Your task to perform on an android device: As I hear from my friend that the watch is fantastic, I want to look for the most recent Apple watch on Amazon
Image 0: 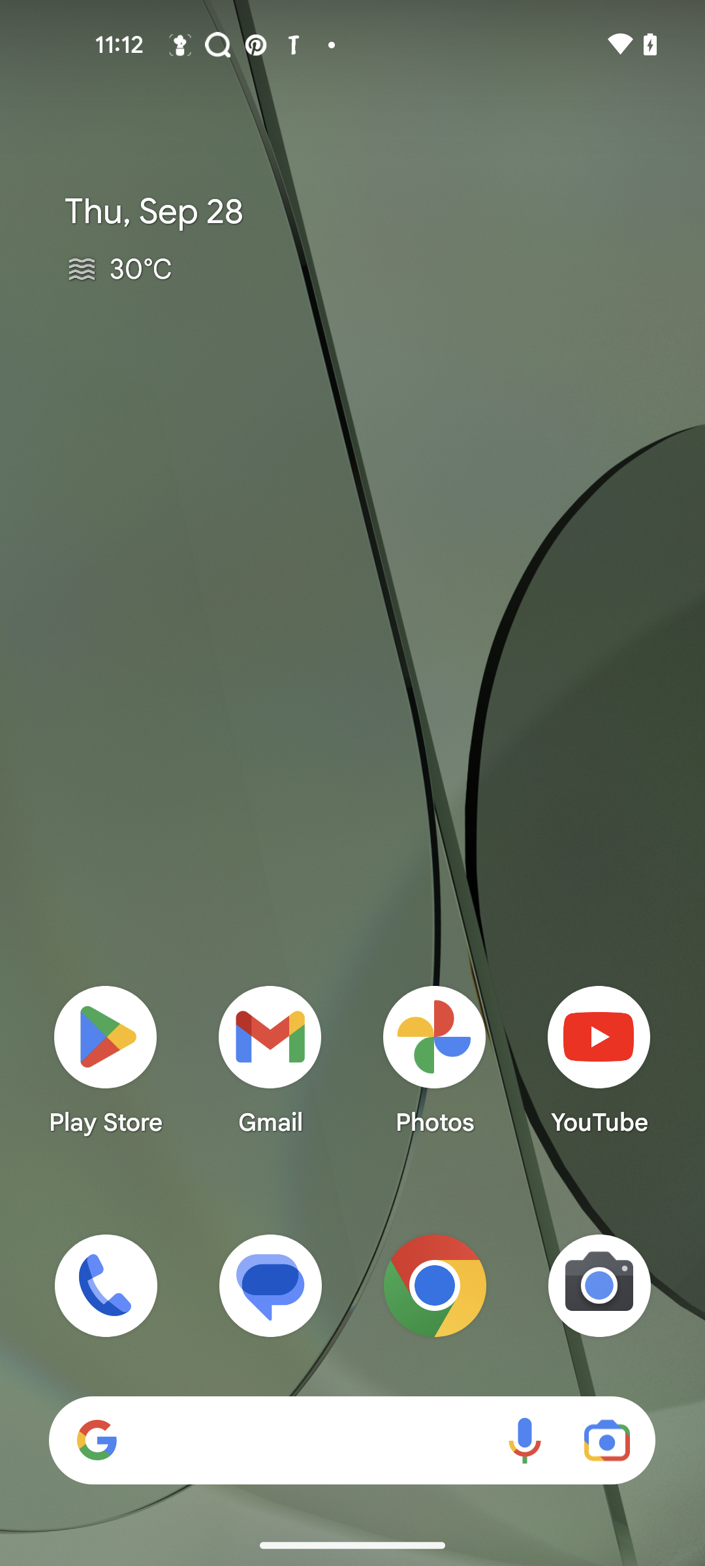
open the amazon app
Step 0: open app "Amazon"
Image 1: 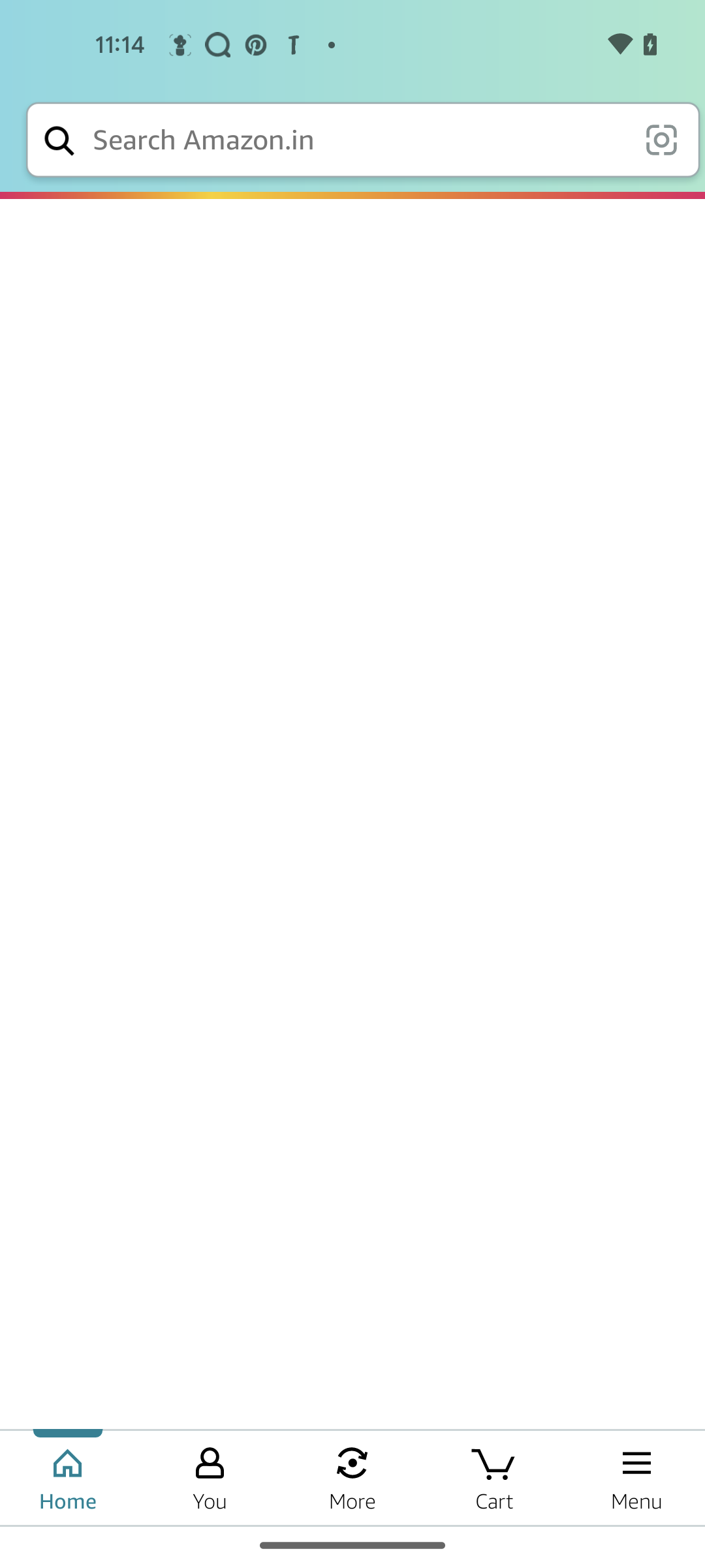
open the amazon app
Step 1: wait
Image 2: 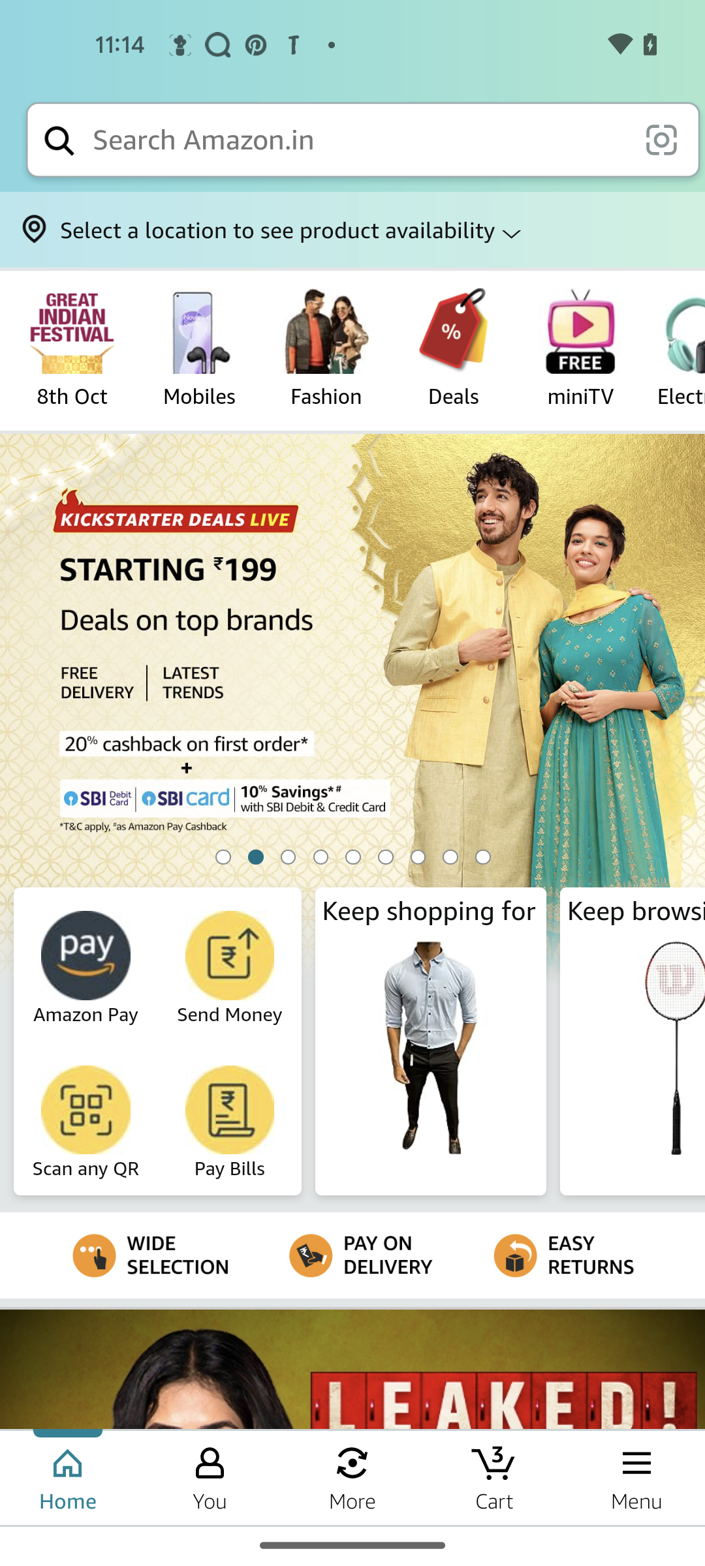
click on search bar
Step 2: click (358, 140)
Image 3: 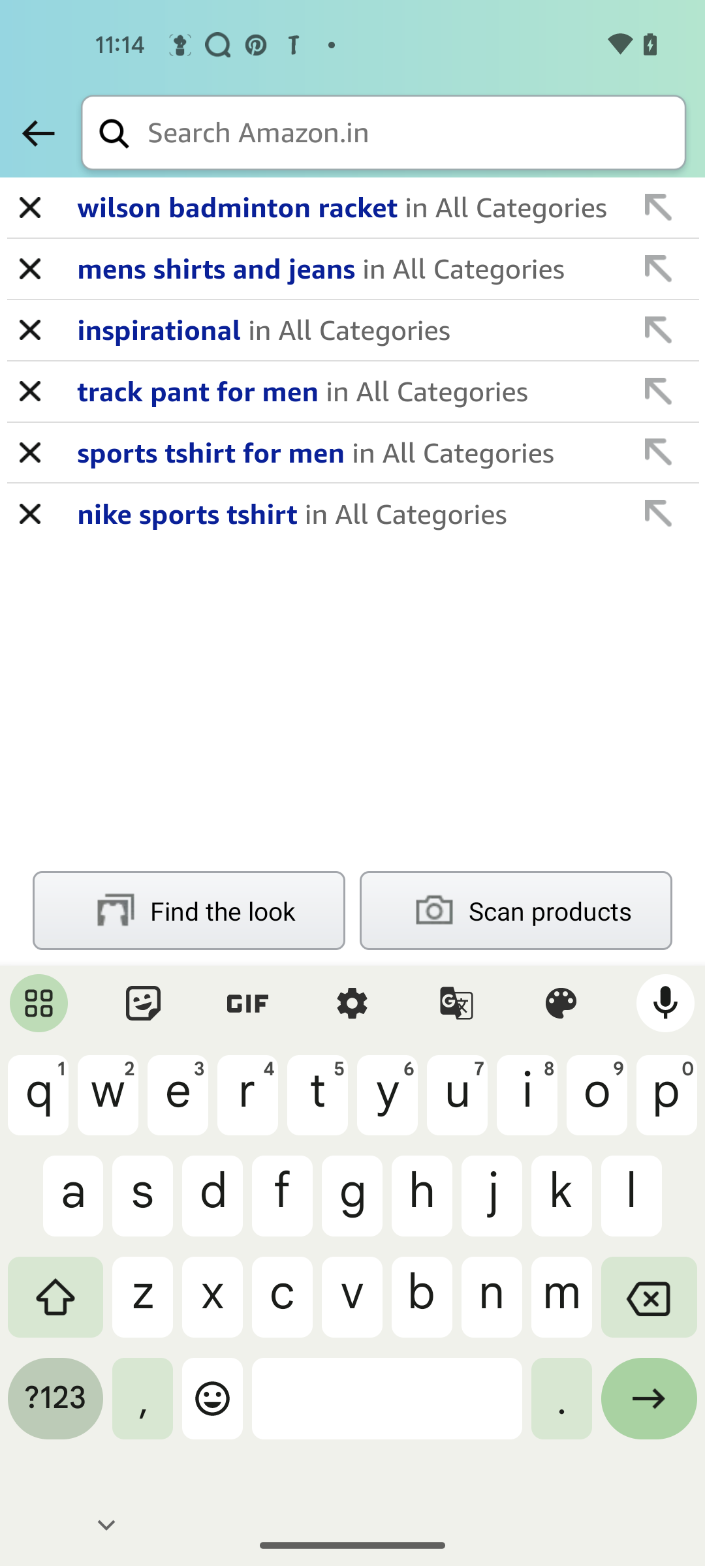
search for apple watch
Step 3: type "apple watch"
Image 4: 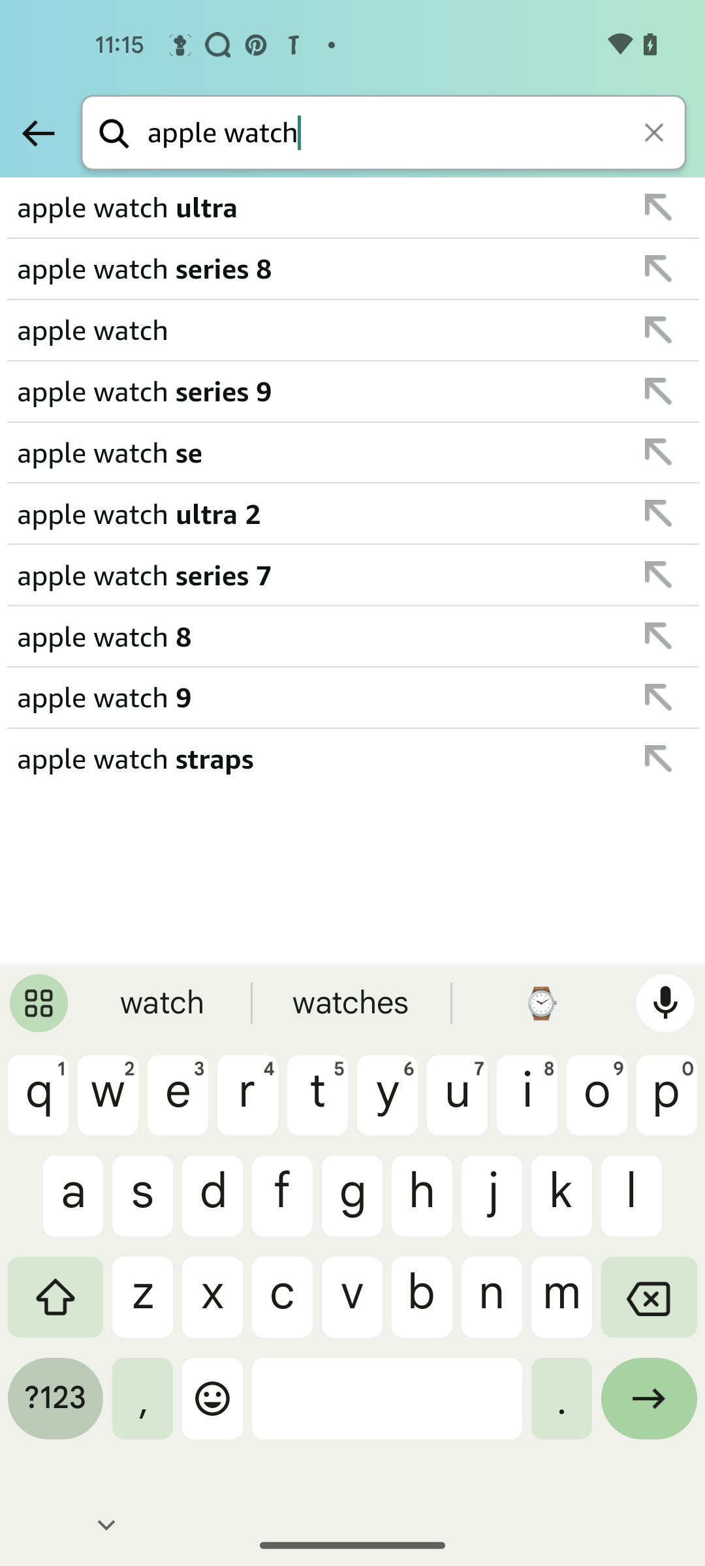
click on go button
Step 4: click (649, 1408)